Your task to perform on an android device: In the Play Books app increase the font size to large.
Image 0: 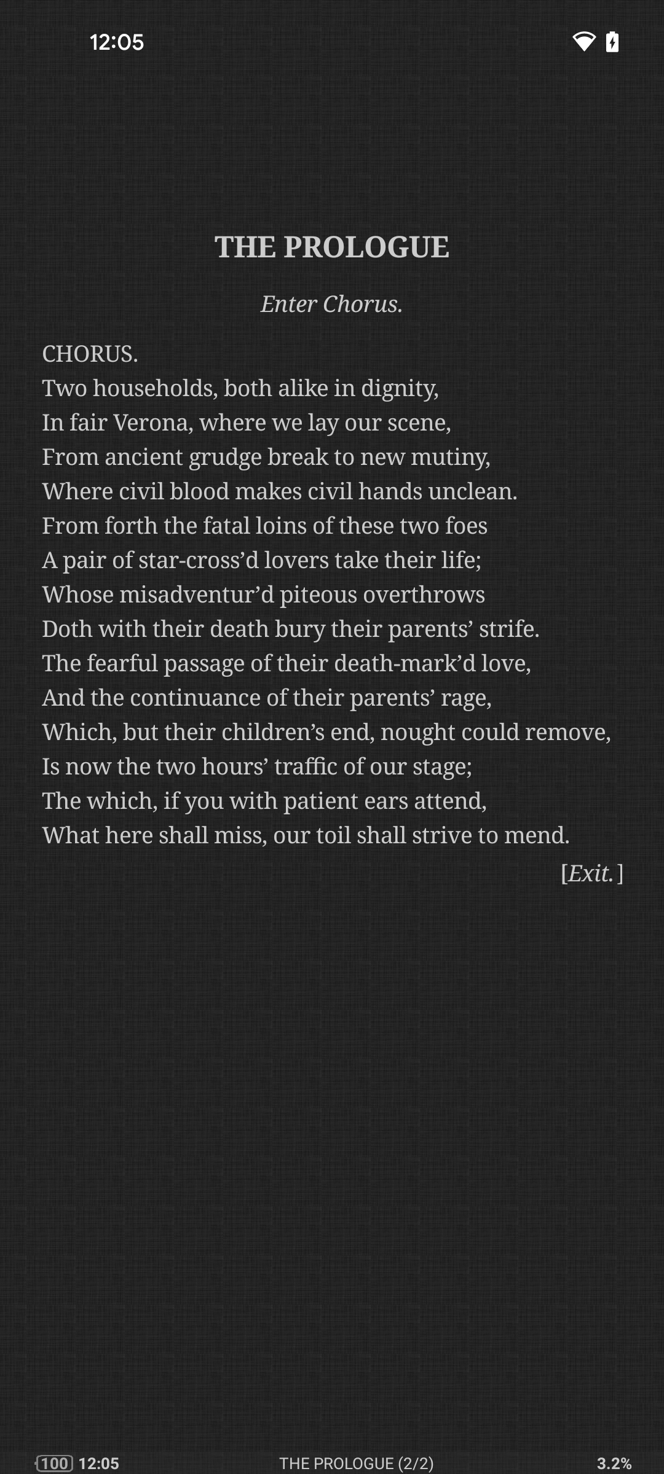
Open the Play books app
Step 0: open app "Google Play Books"
Image 1: 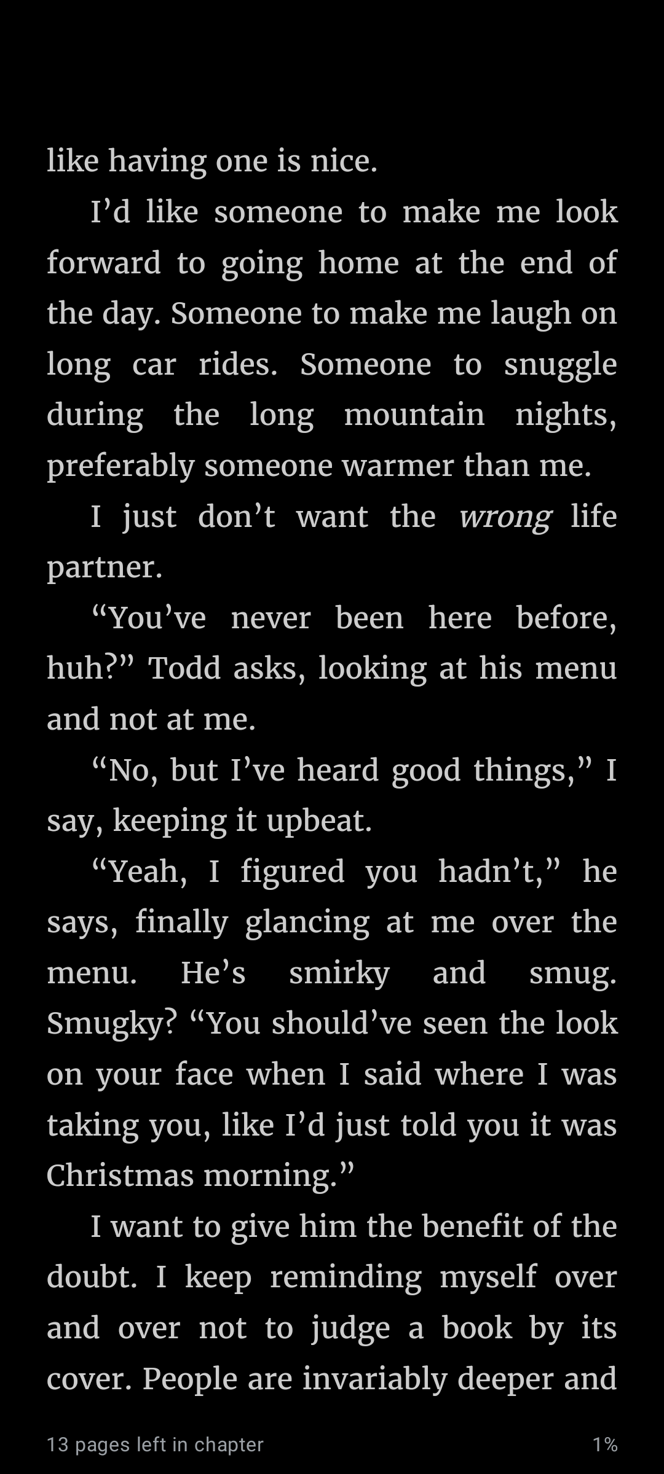
Tab on the top of the screen
Step 1: click (331, 720)
Image 2: 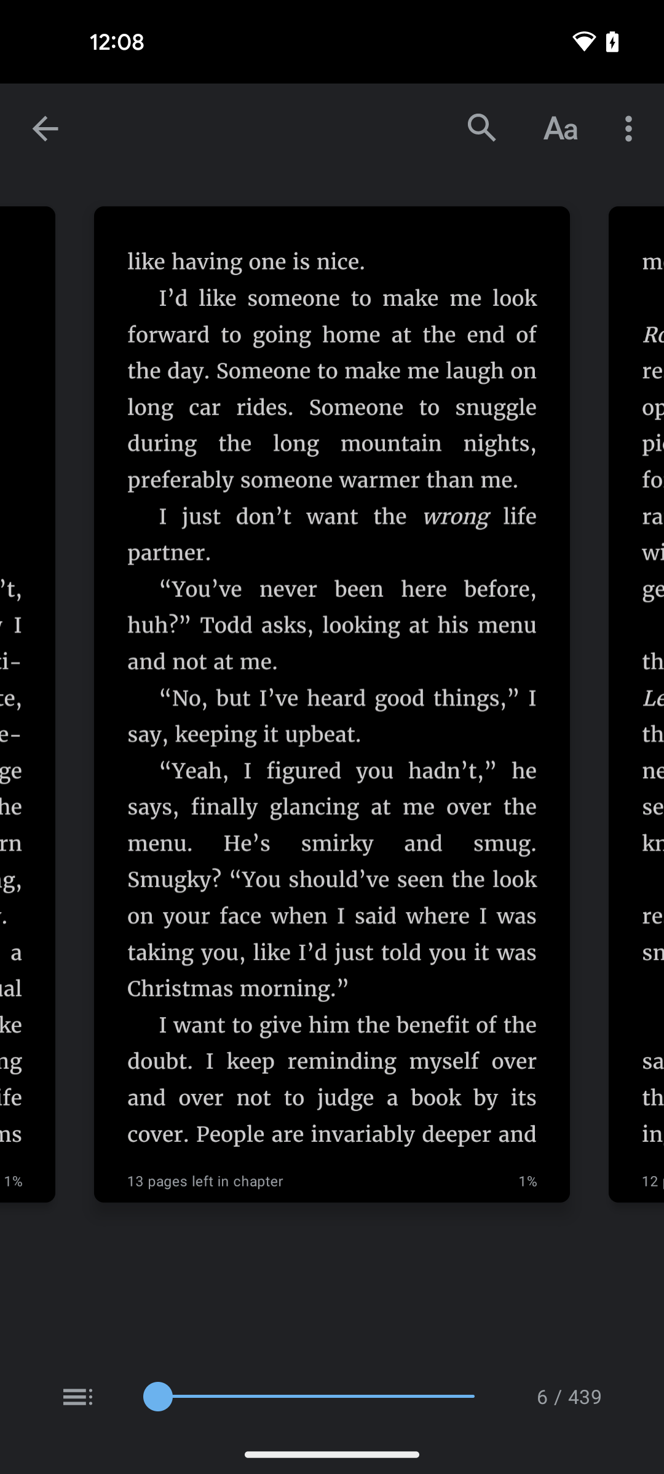
Click on the font icon Aa
Step 2: click (560, 128)
Image 3: 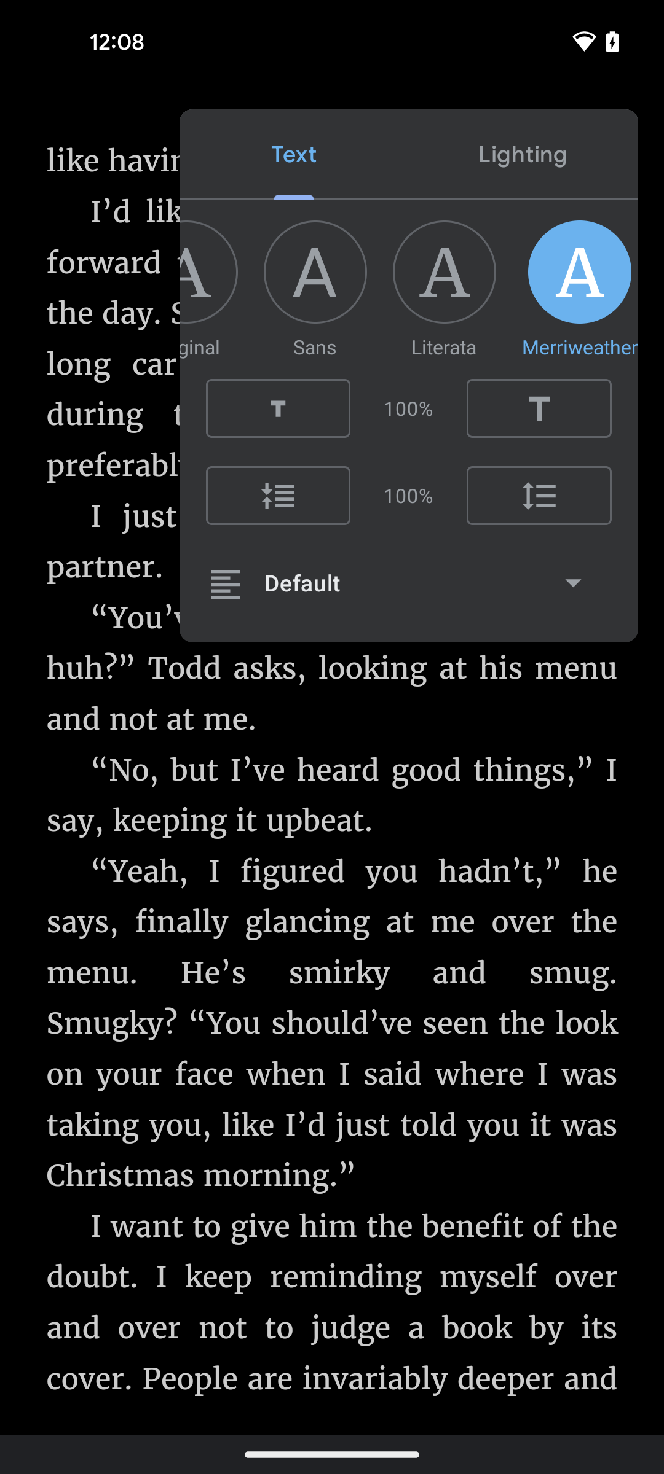
Click on T to increase the font size
Step 3: click (539, 408)